Your task to perform on an android device: In the Peter England app, I would like to save the Men's Green Graphic Print Crew Neck T-Shirts so I don't forget about it the next time I go shopping because it seems like a wonderful deal.
Image 0: 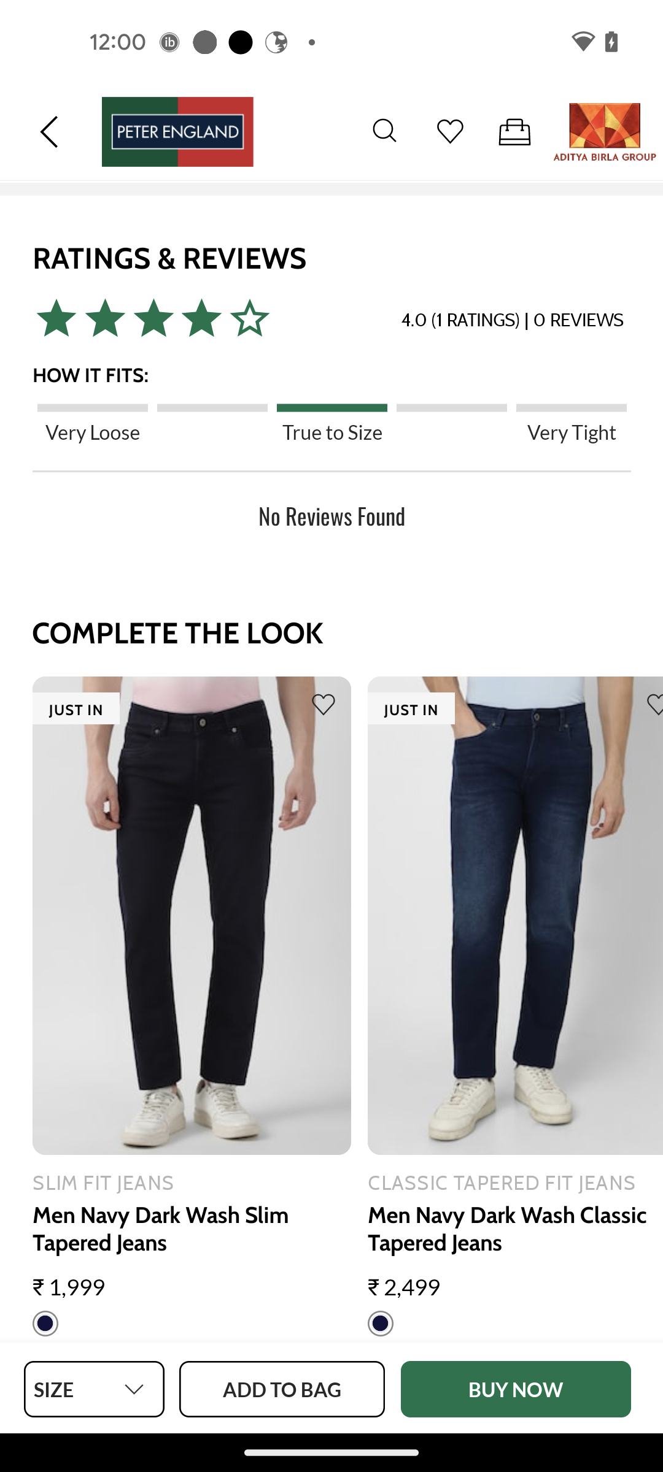
Click on the Add to Bag button
Step 0: click (282, 1389)
Image 1: 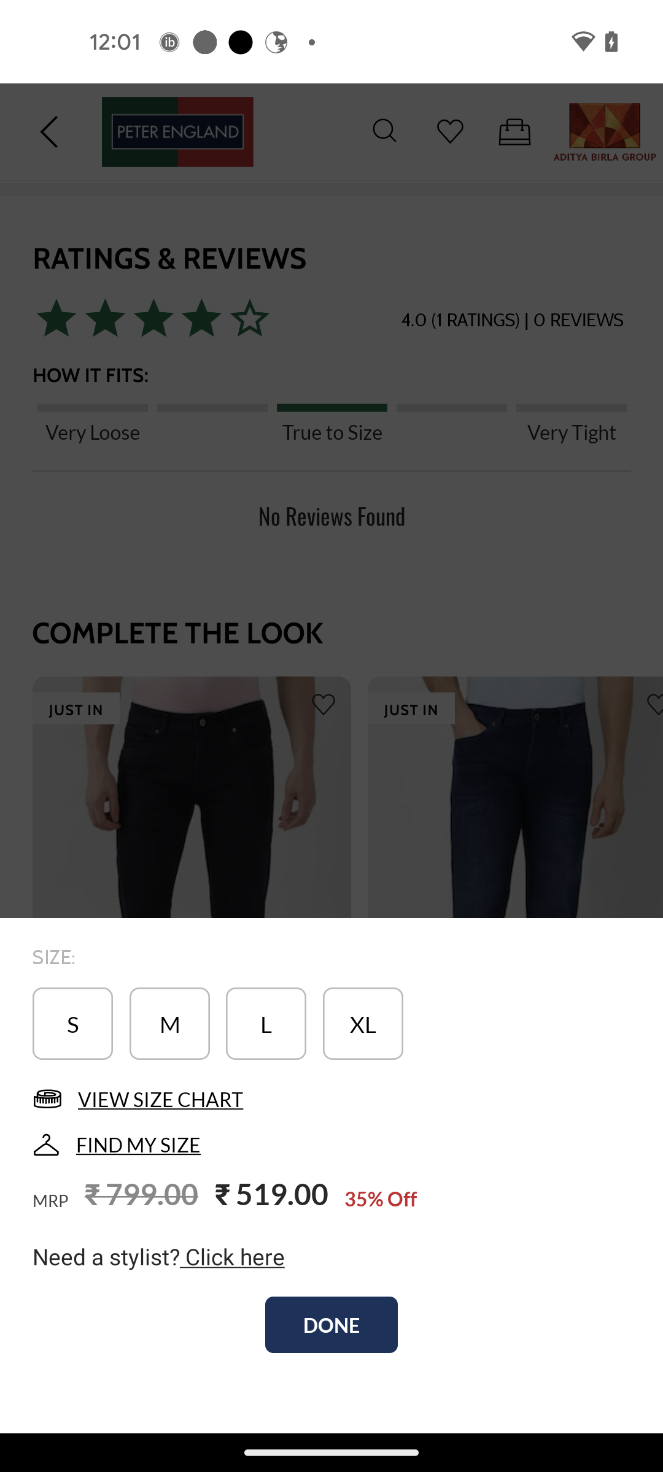
Select the L size
Step 1: click (260, 1021)
Image 2: 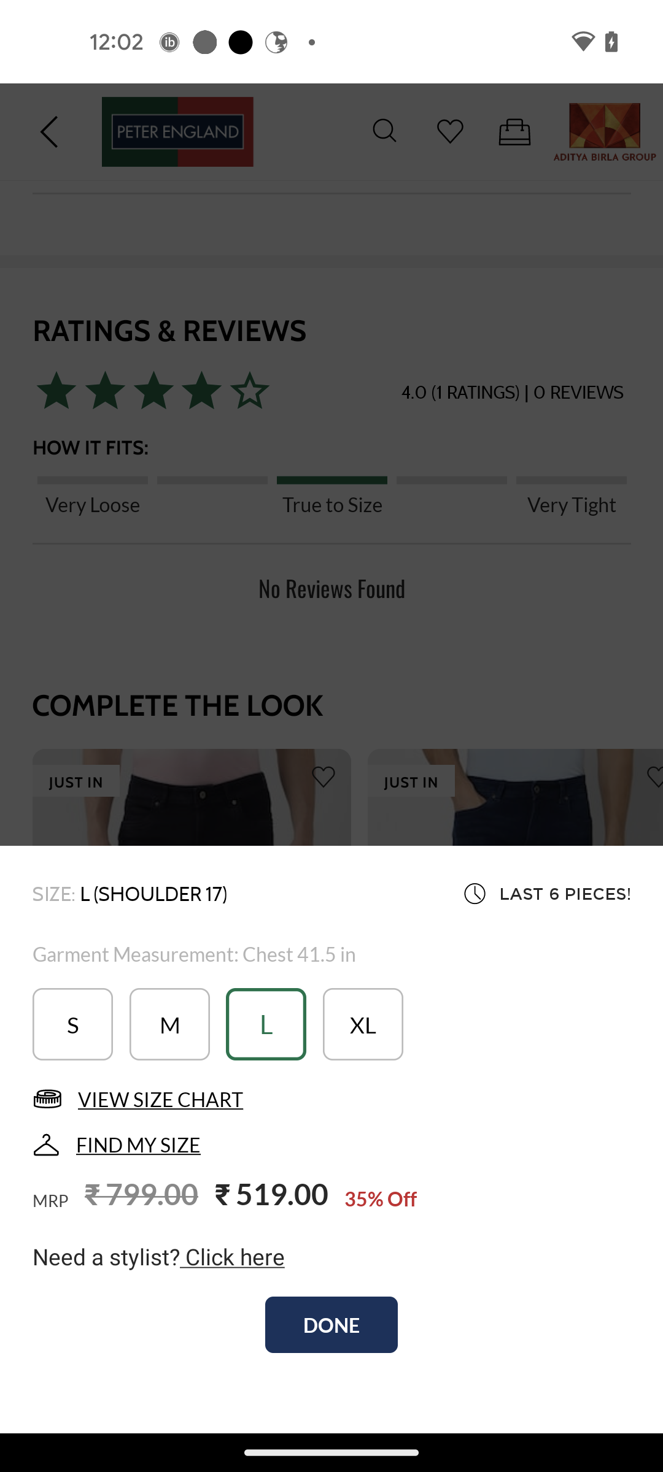
Click on the Done button
Step 2: click (331, 1325)
Image 3: 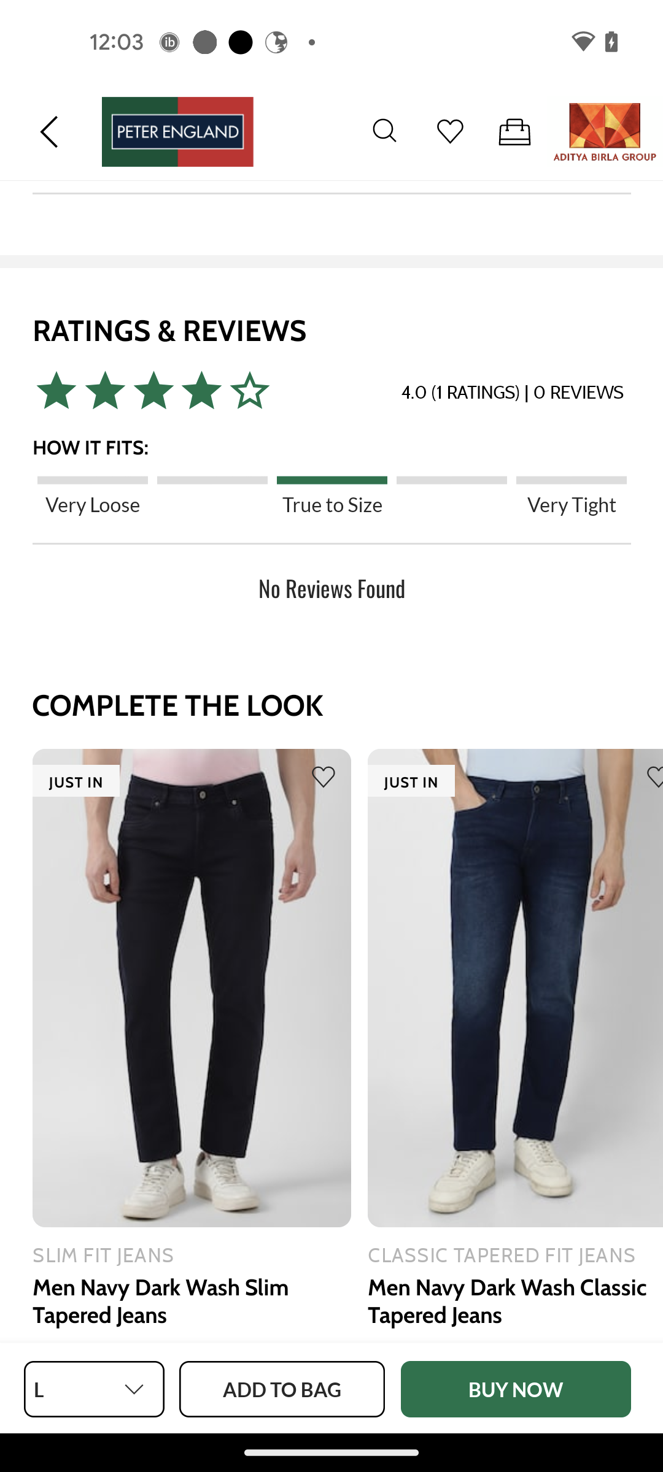
Click on the Add to Bag button
Step 3: click (282, 1389)